Your task to perform on an android device: Show me the women’s platform canvas shoes on the Temu app.
Image 0: 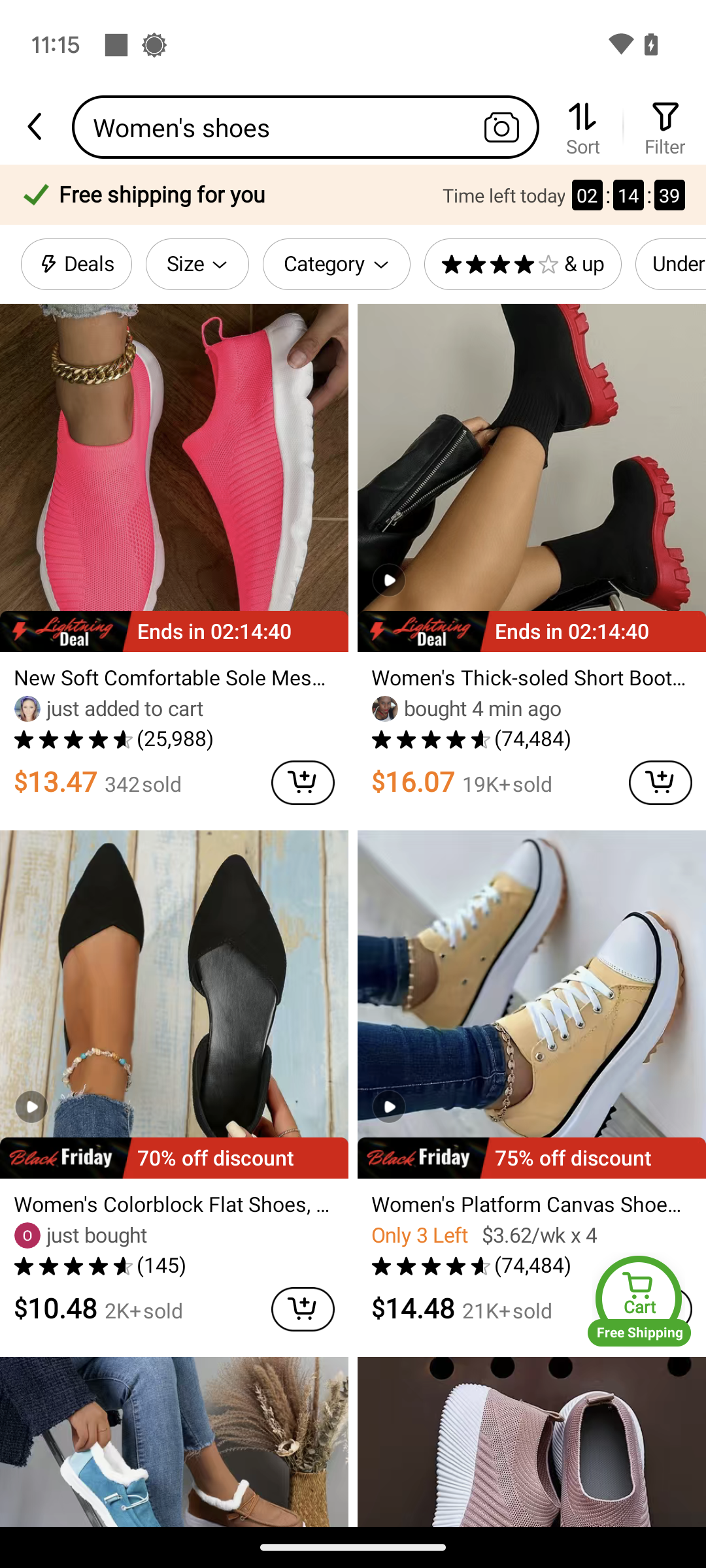
Click on the women’s platform canvas shoes.
Step 0: click (531, 1086)
Image 1: 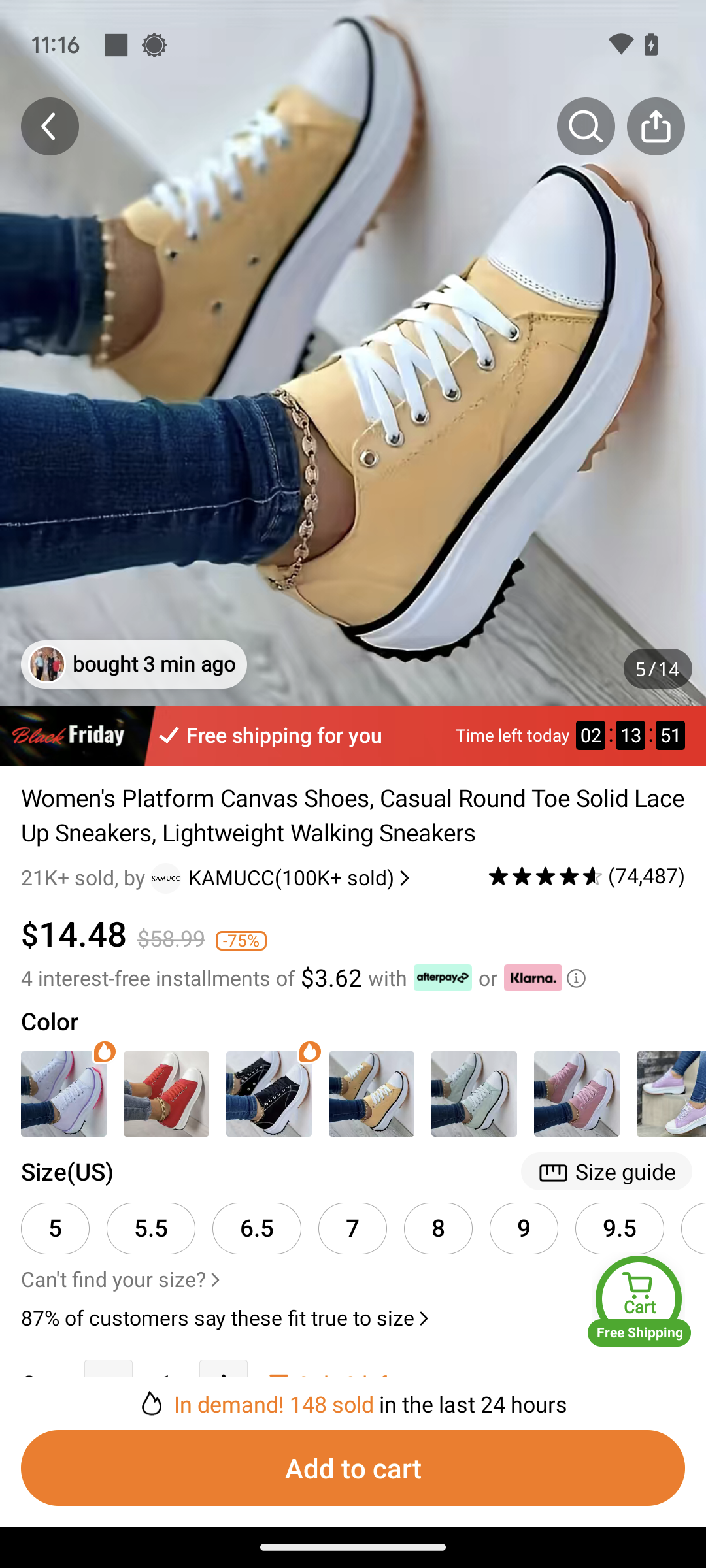
Swipe from right to left to view images.
Step 1: scroll right
Image 3: 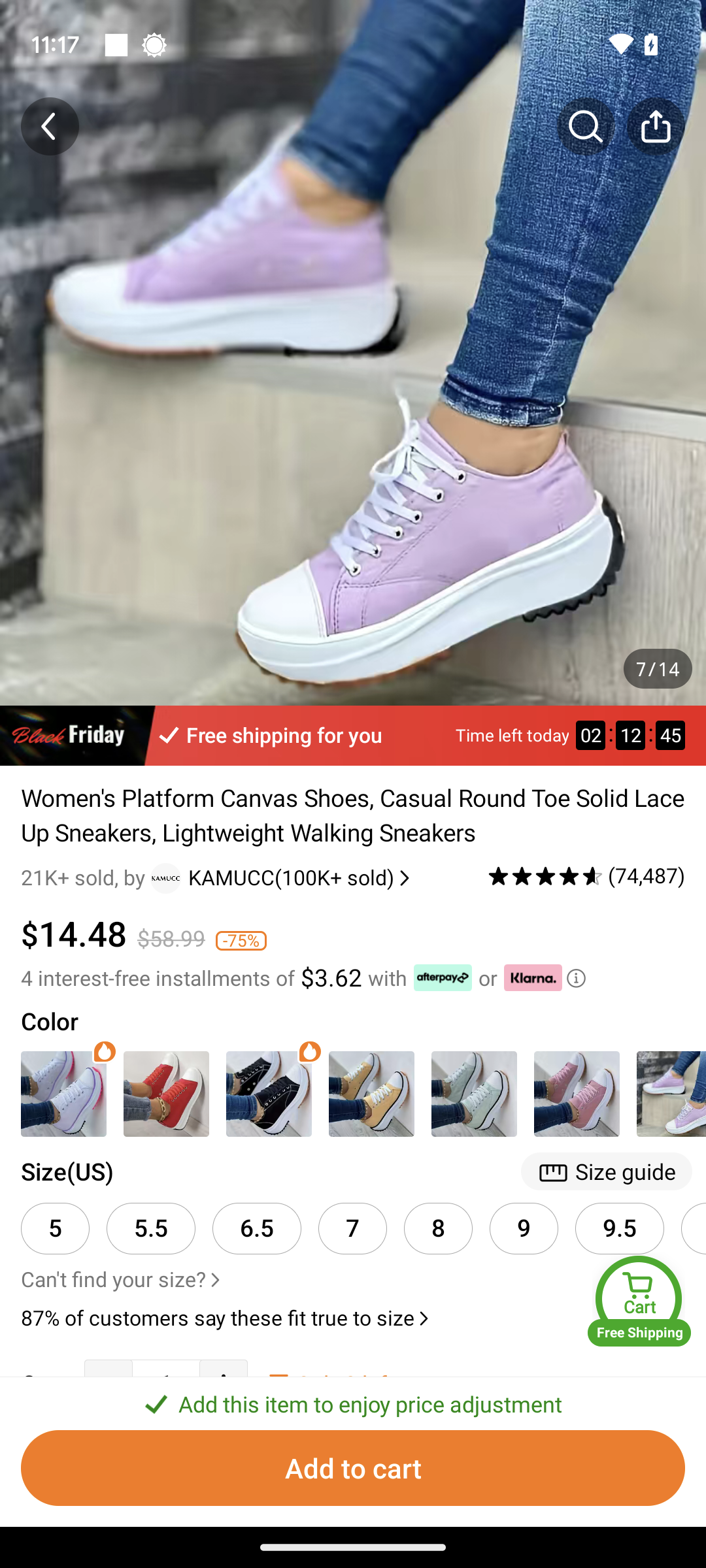
Swipe from right to left to view images.
Step 3: scroll right
Image 4: 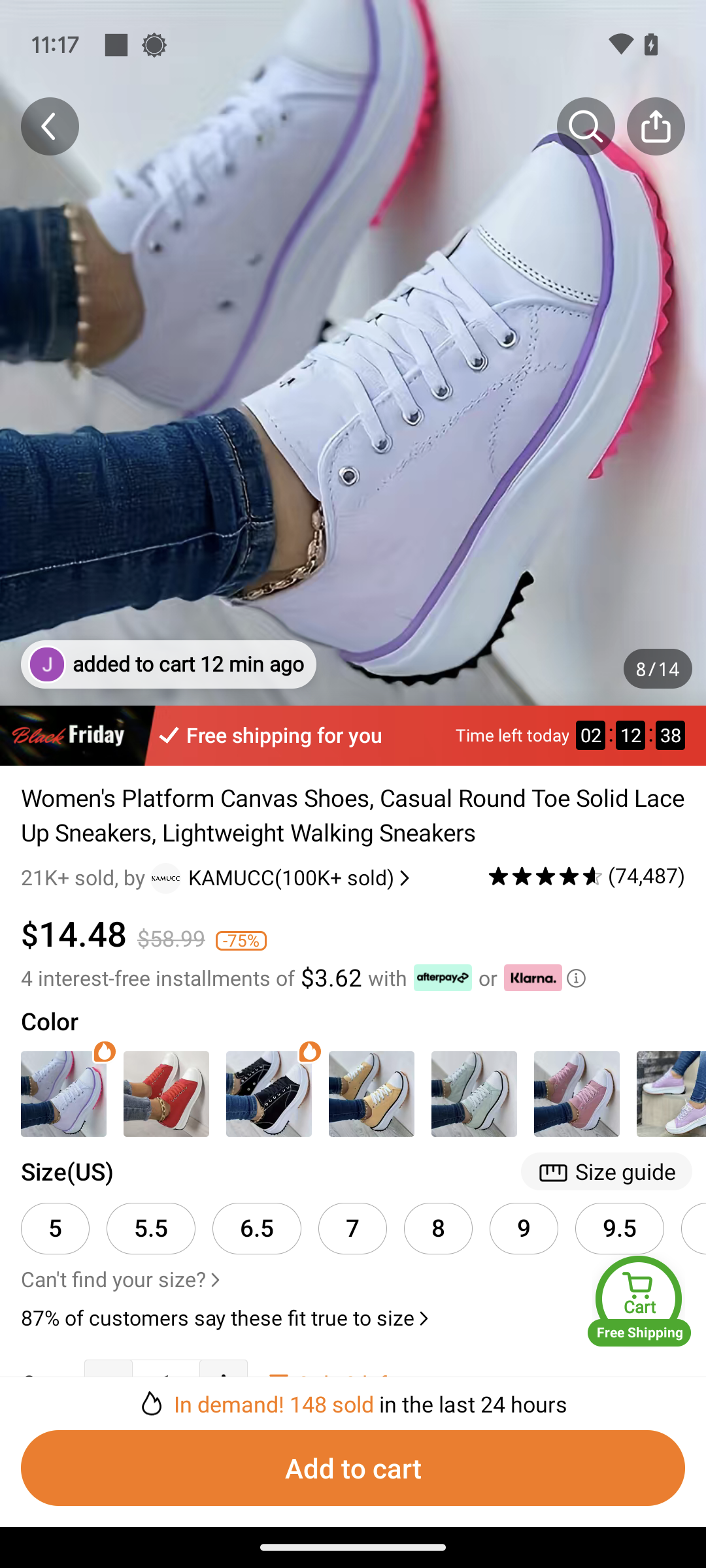
Swipe from right to left to view images.
Step 4: scroll right
Image 5: 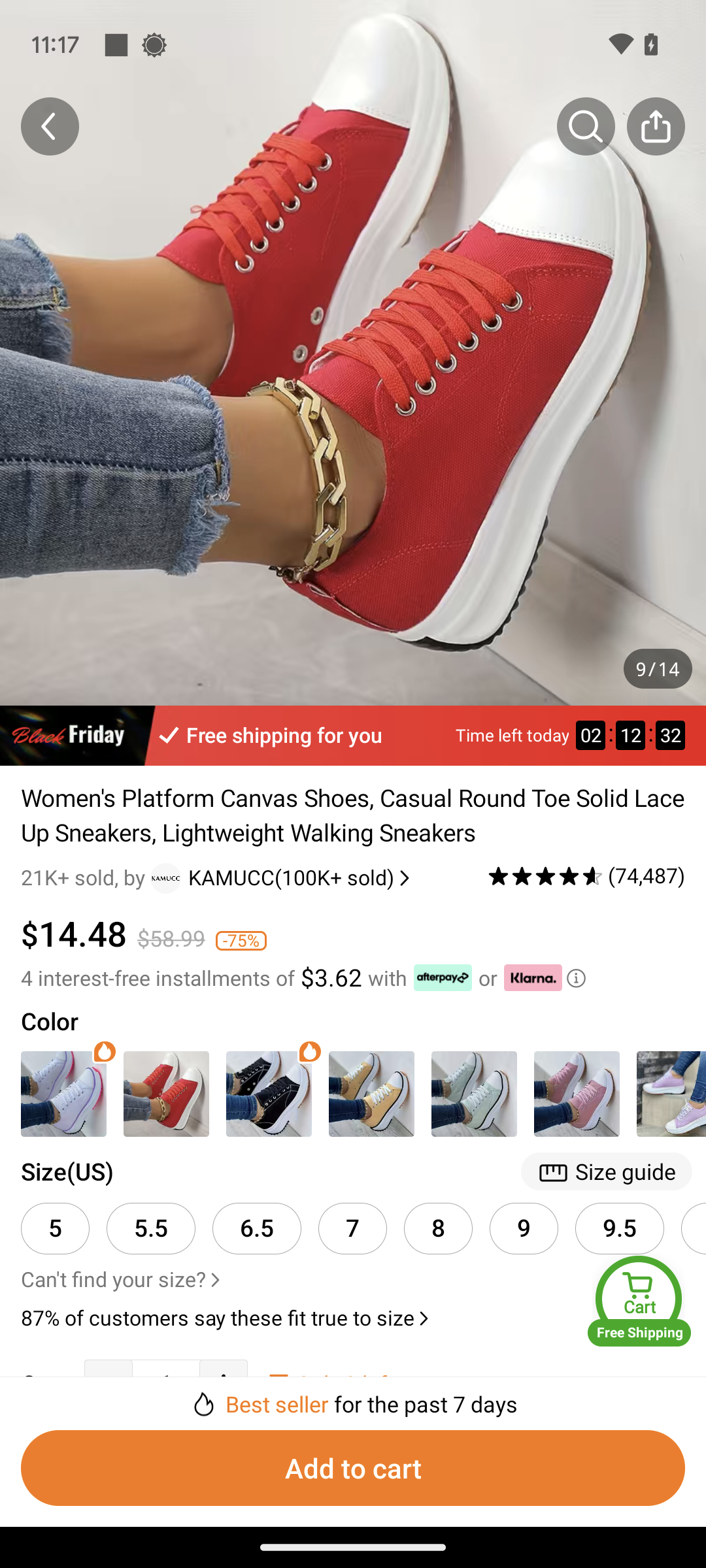
Swipe from right to left to view images.
Step 5: scroll right